Your task to perform on an android device: I want to view the 2 seater sofa in grey colour to see the price and quality in the Pepperfry app
Image 0: 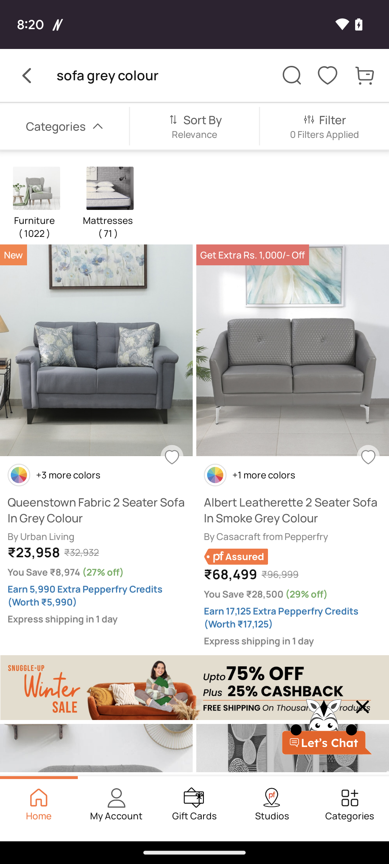
Click on the first grey sofa 
Step 0: click (107, 339)